Your task to perform on an android device: To encourage others to be inspired, try, and enjoy this dish, write a review of "Tasty Potato Dish" for sweet potato curry on the kitchen stories app.
Image 0: 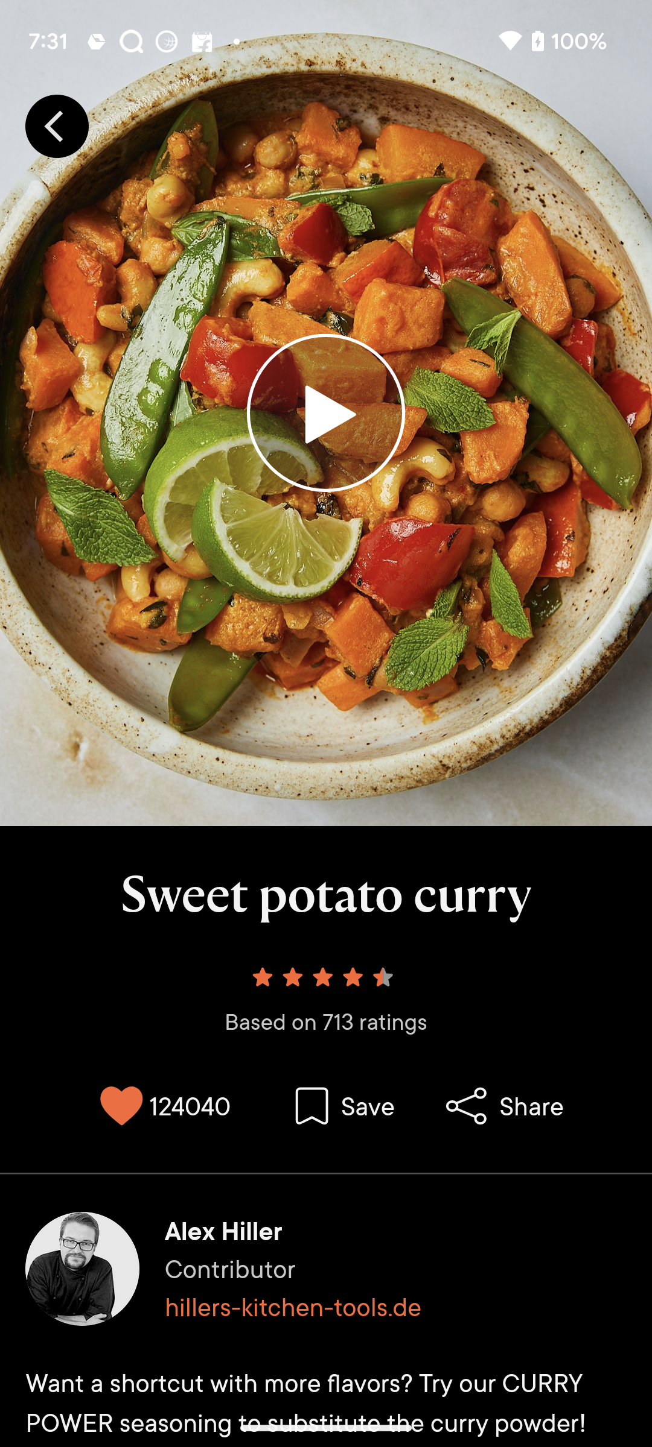
swipe up to see review section
Step 0: scroll down
Image 2: 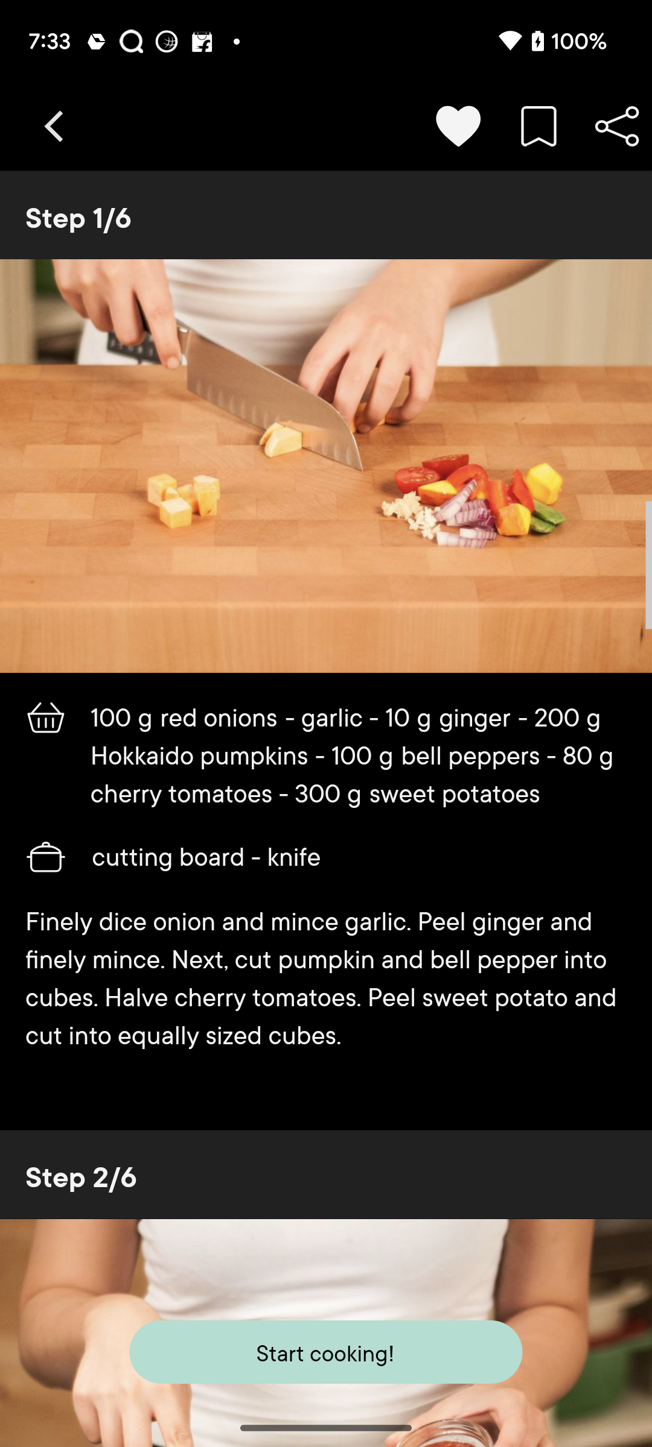
swipe up to see review section
Step 2: scroll down
Image 3: 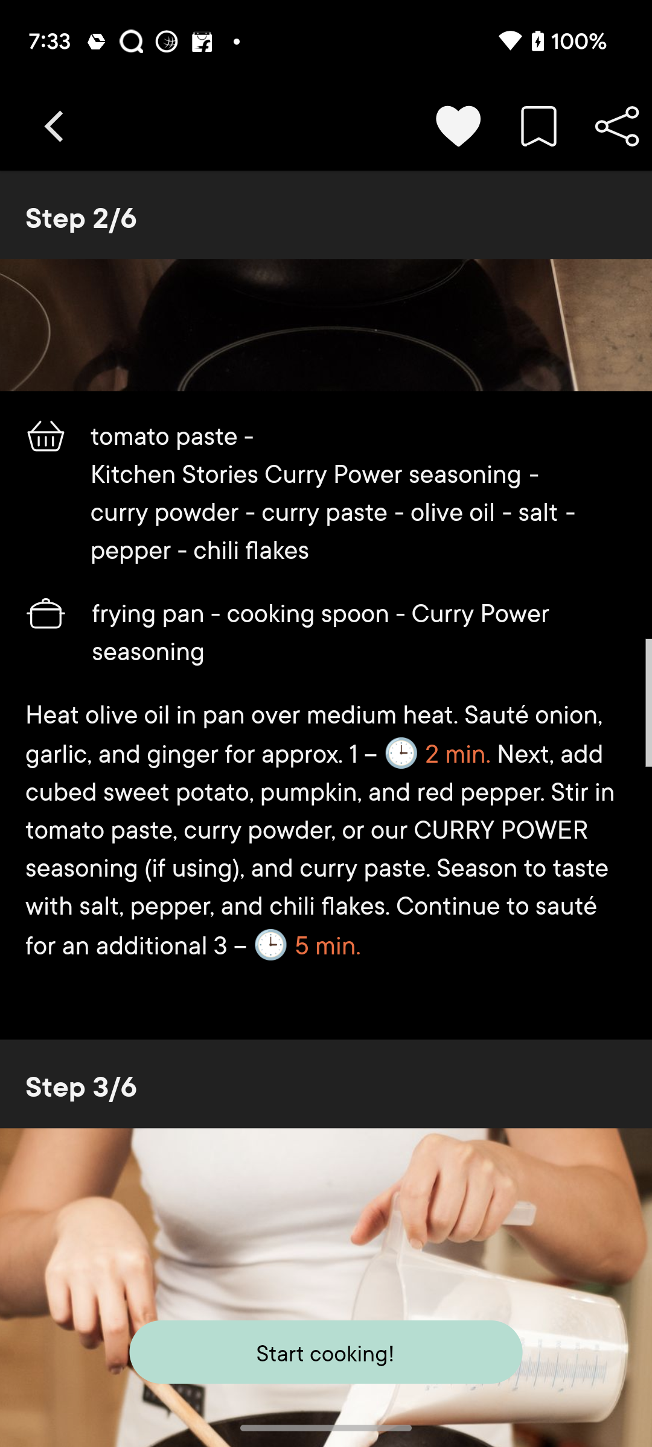
swipe up to see review section
Step 3: scroll down
Image 4: 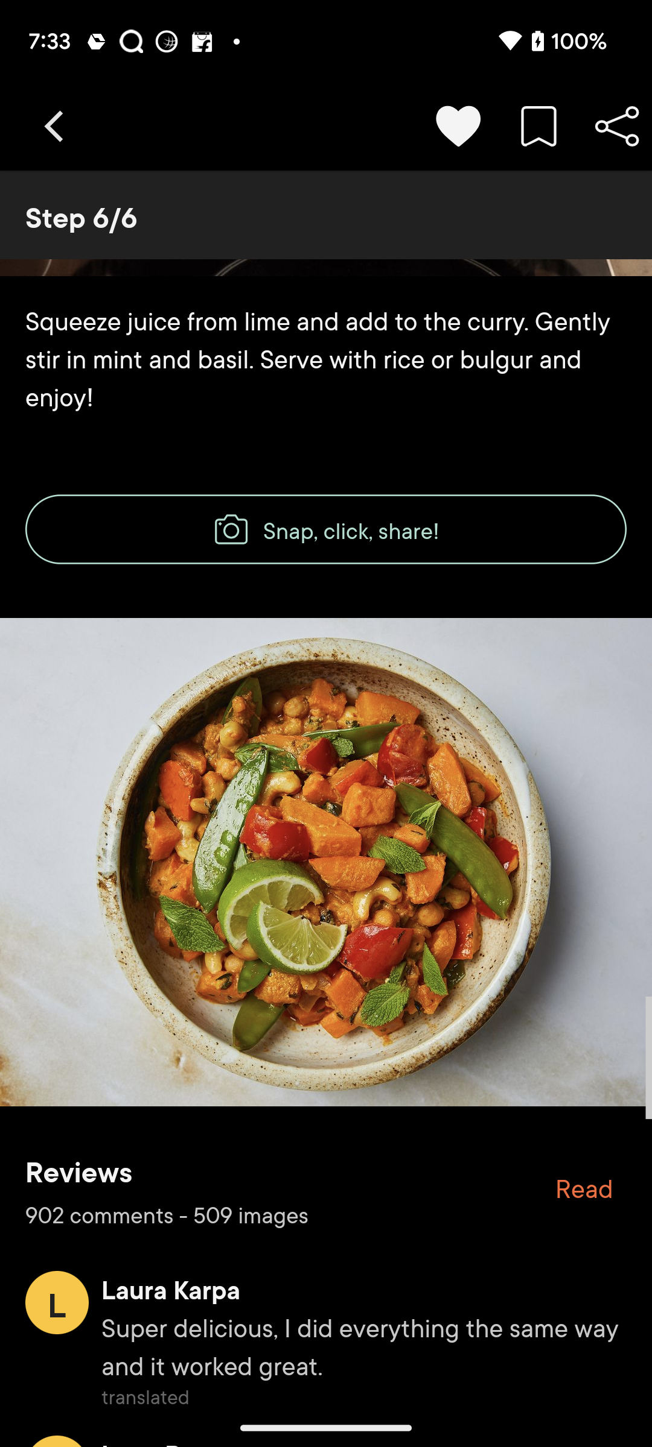
click on the Read option of Reviews
Step 4: click (584, 1188)
Image 5: 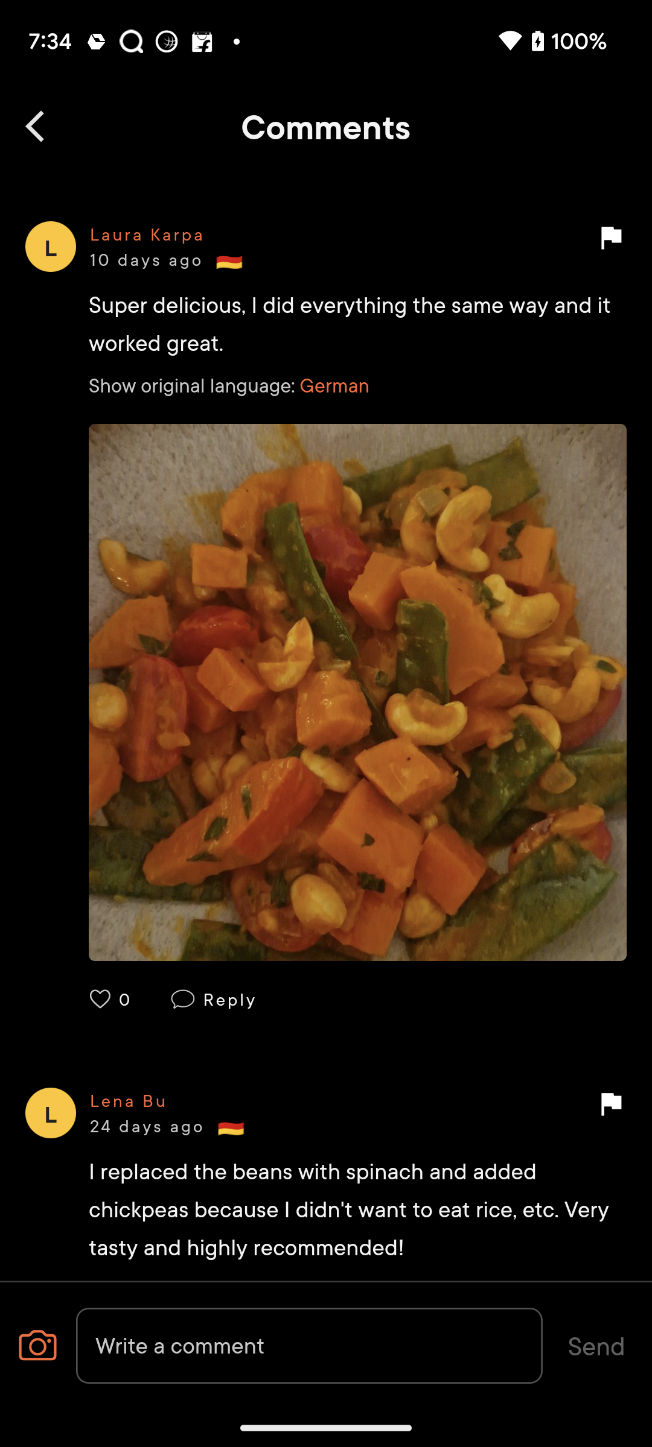
Click on write a comment box at the bottom of the screen
Step 5: click (309, 1346)
Image 6: 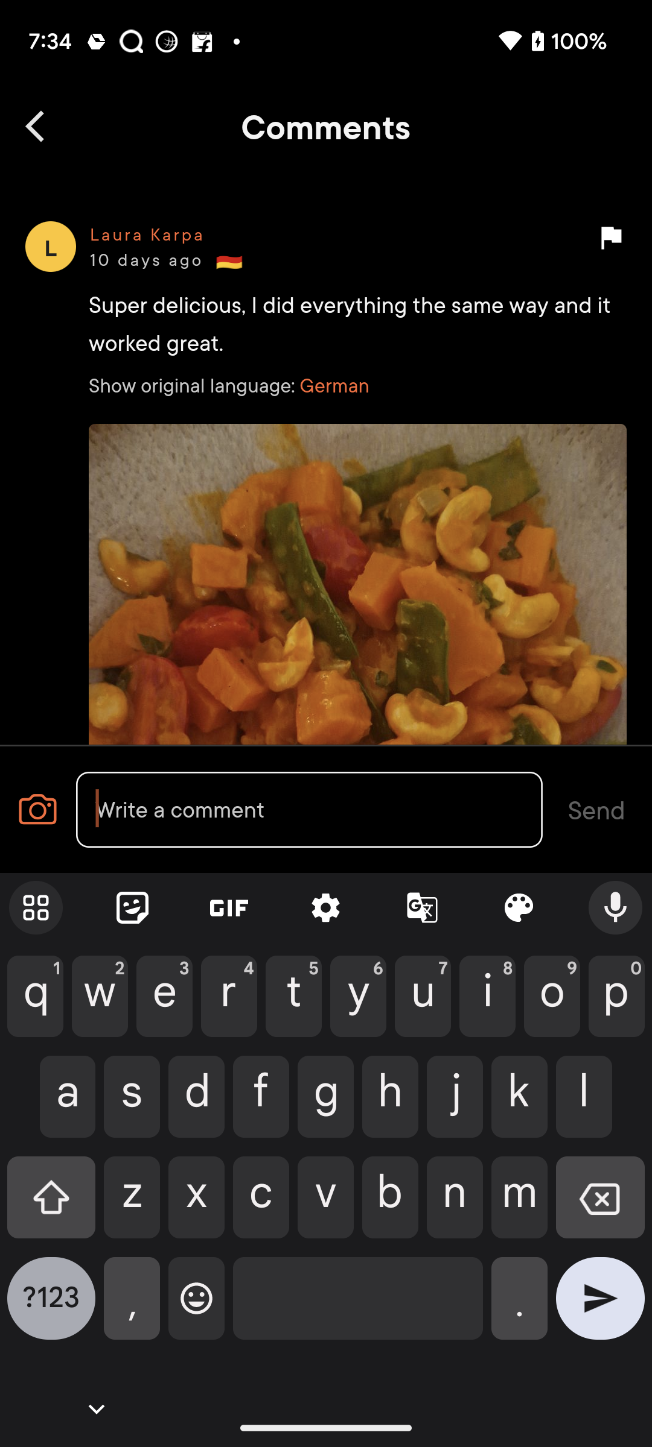
Add Tasty Potato Dish
Step 6: type "Tasty potato Dish"
Image 7: 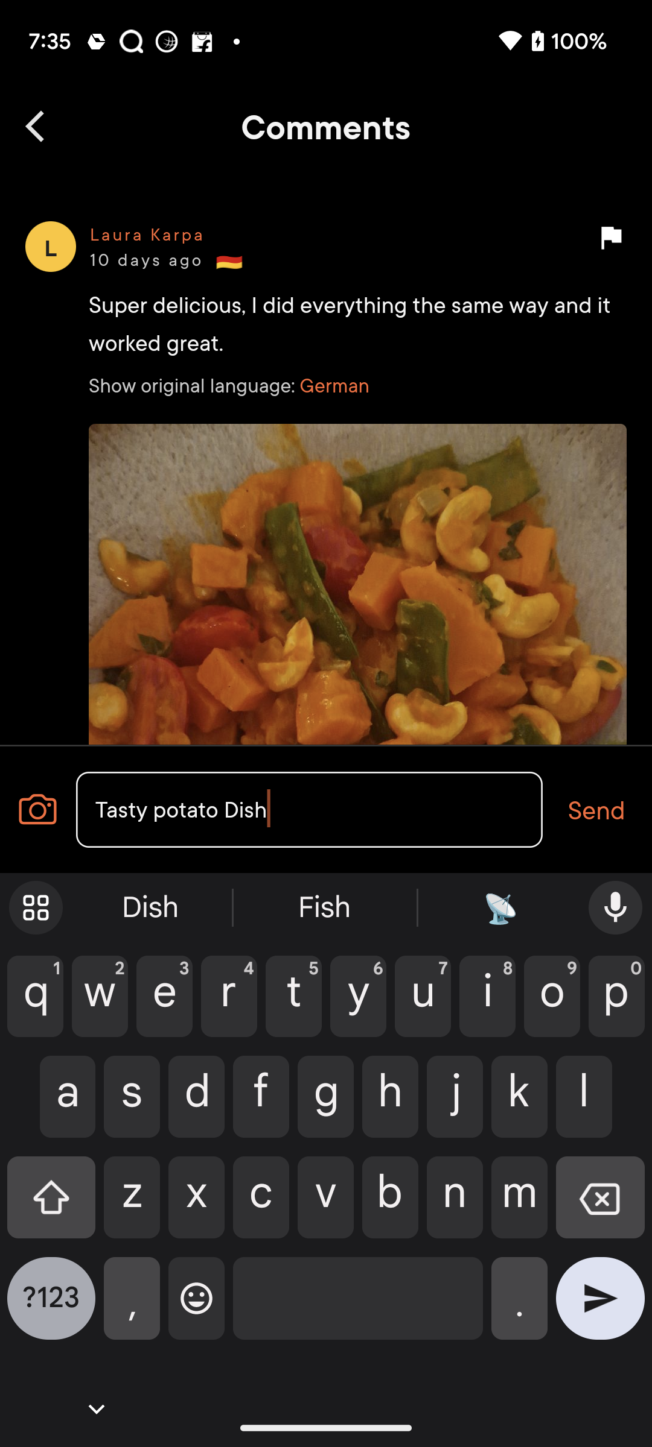
Click on the send option
Step 7: click (597, 810)